Your task to perform on an android device: I Want to view my meeting locations as i am starting my meets one by one accordingly , VIew the meet location list in the Maps app
Image 0: 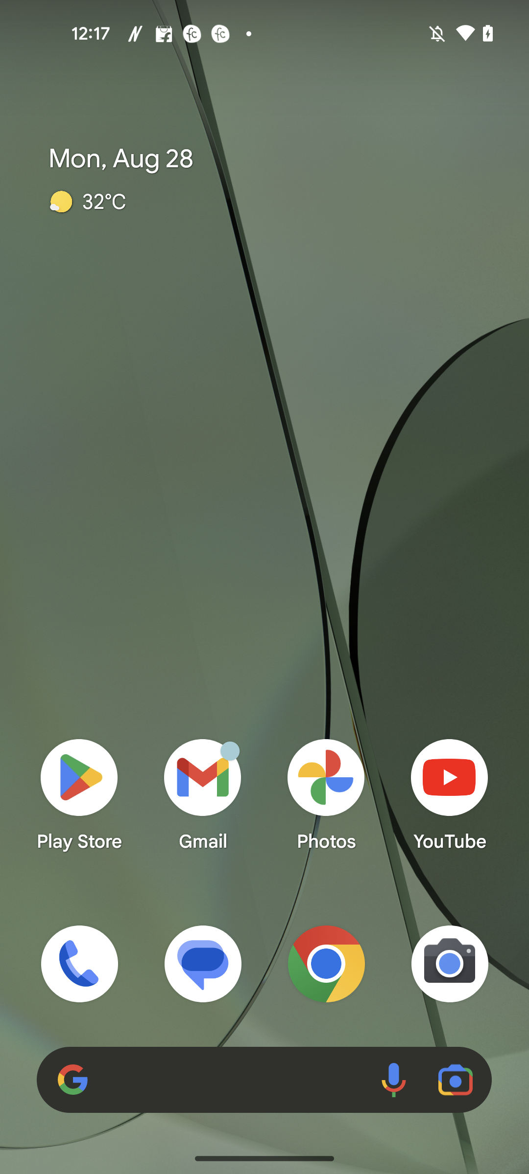
Open the Maps app
Step 0: open app "Maps"
Image 1: 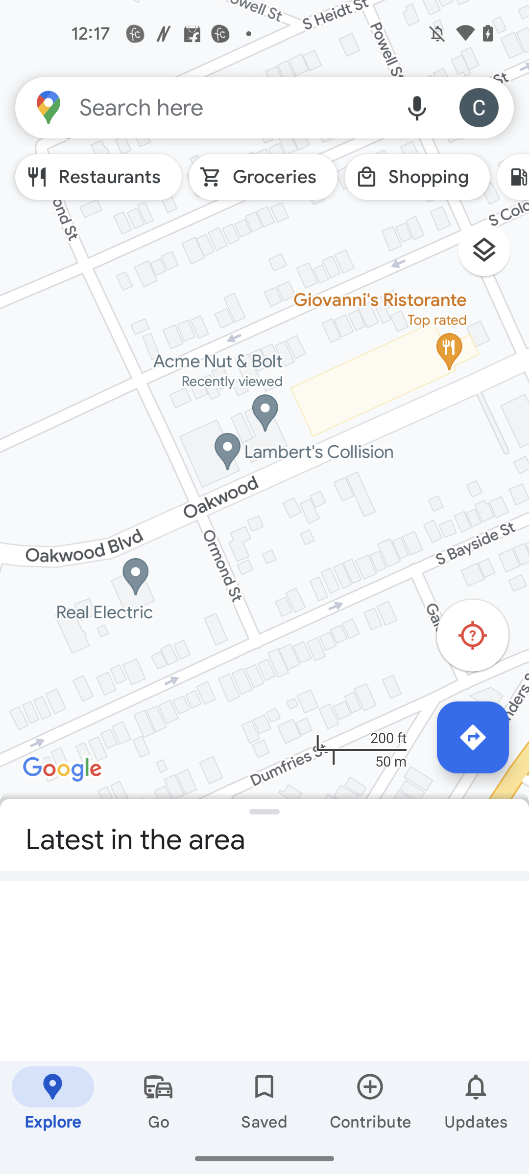
Go to the Saved tab
Step 1: click (264, 1102)
Image 2: 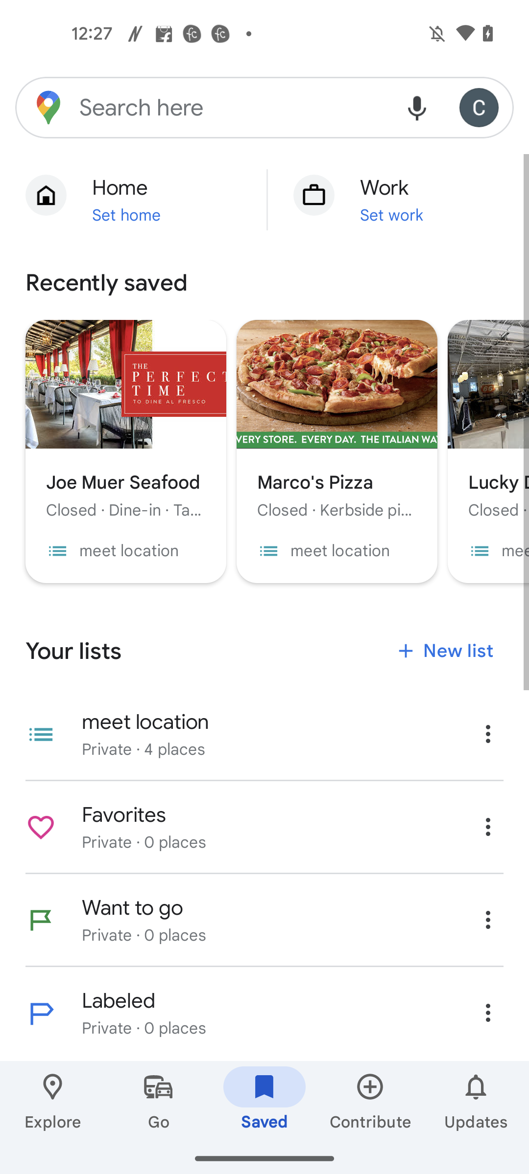
Open the Meet location list
Step 2: click (145, 722)
Image 3: 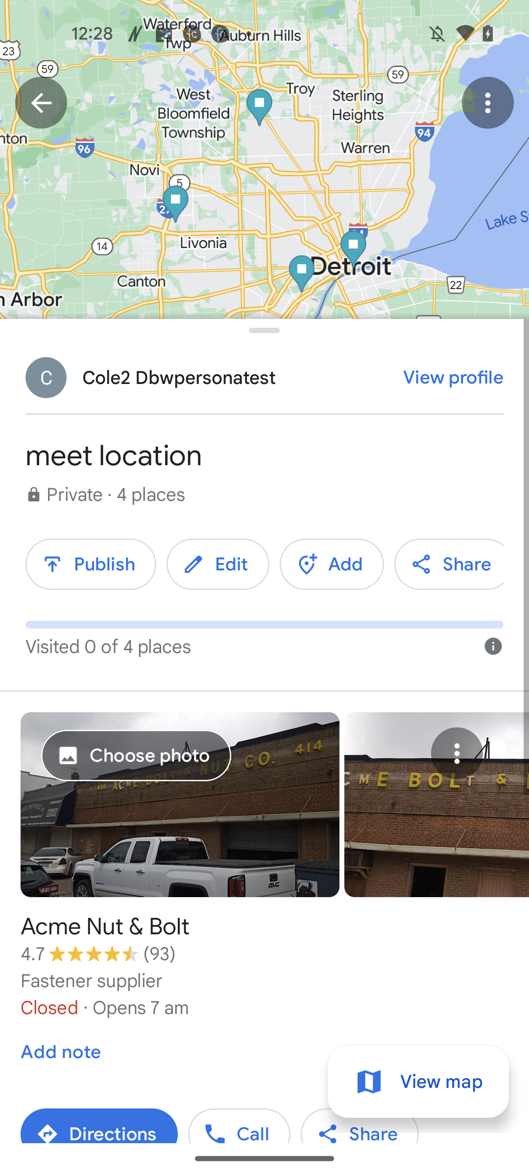
Scroll up to view the list
Step 3: scroll down